Your task to perform on an android device: In the SoundCloud App , create a playlist named as Fun and add the first three songs from the suggestions to the playlist.
Image 0: 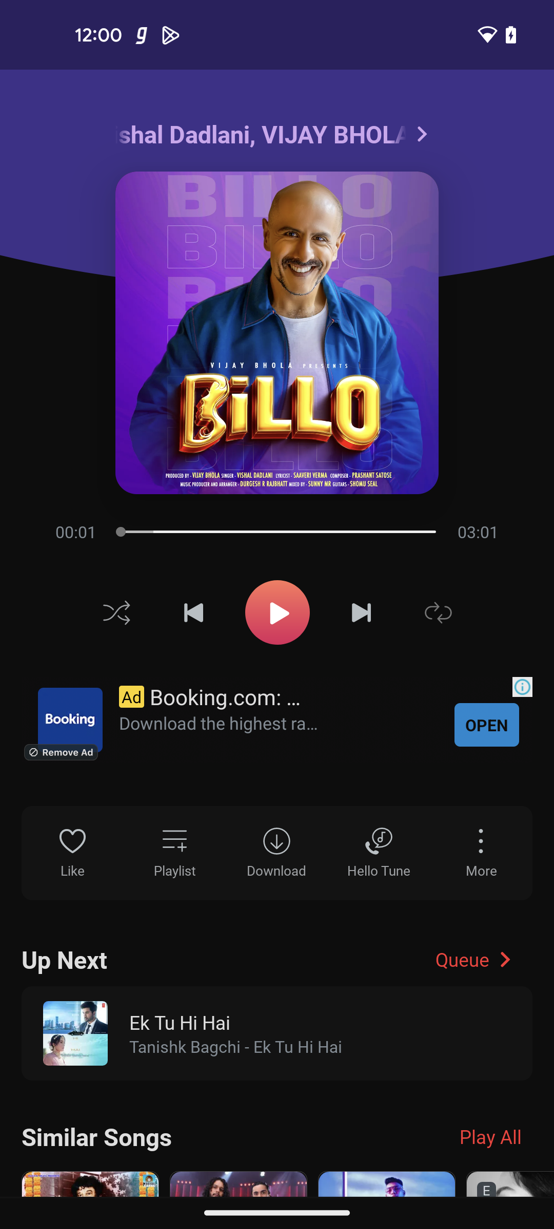
Open the SoundCloud app
Step 0: open app "SoundCloud"
Image 2: 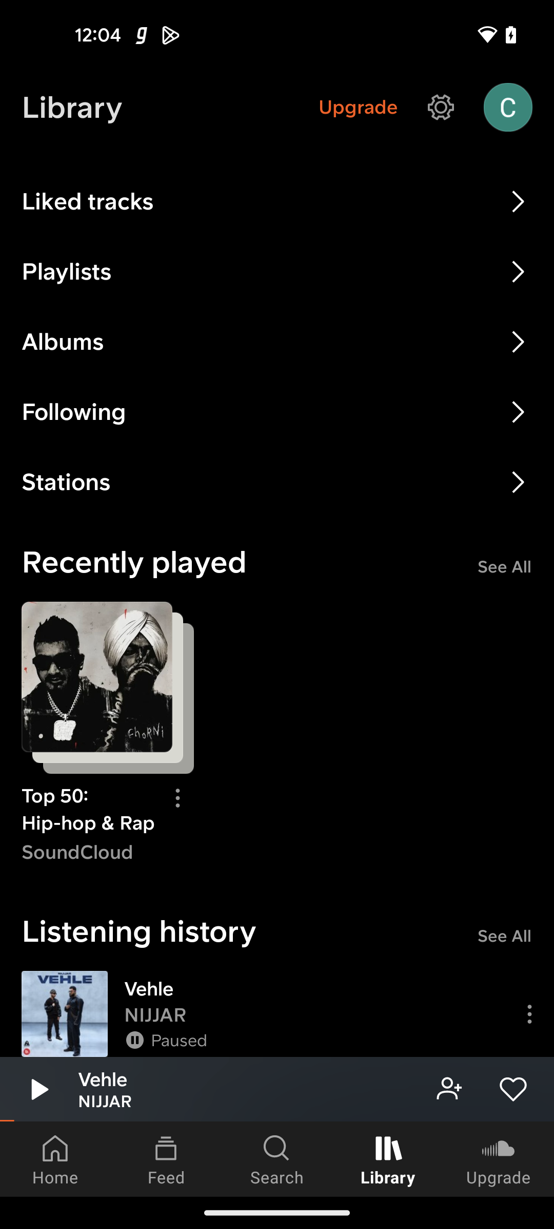
Click on Playlists option
Step 2: click (256, 271)
Image 3: 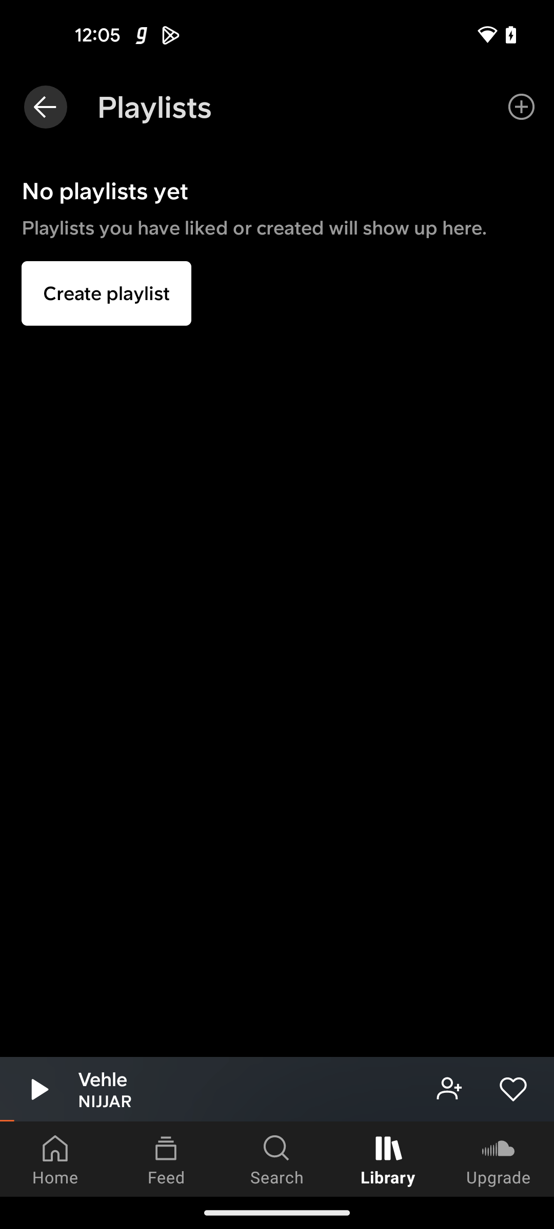
Click on Create playlist 
Step 3: click (106, 293)
Image 4: 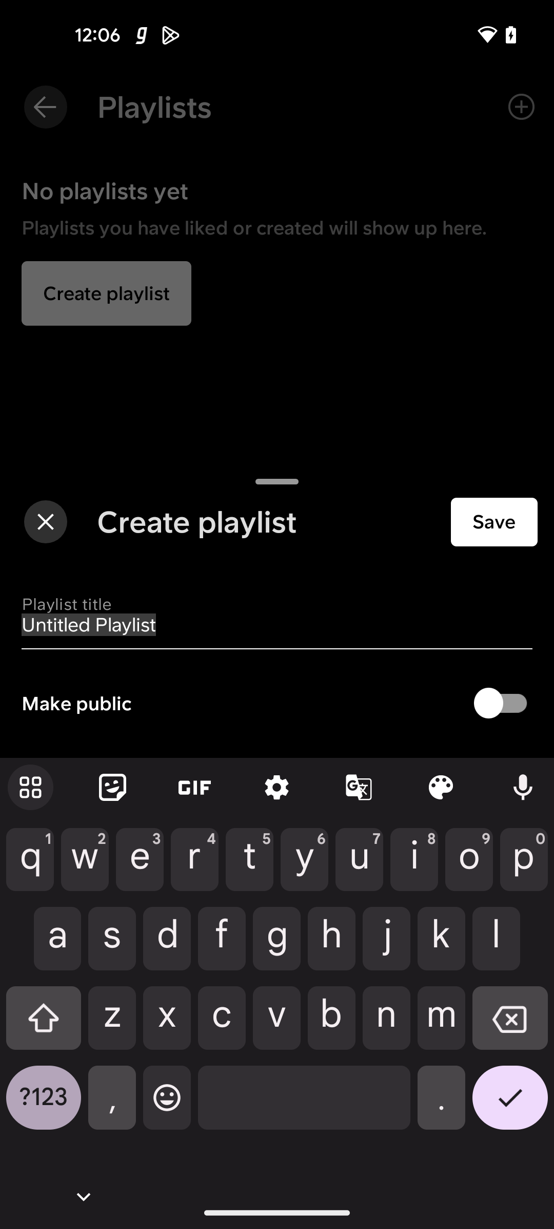
Click on the playlist title 
Step 4: click (277, 615)
Image 5: 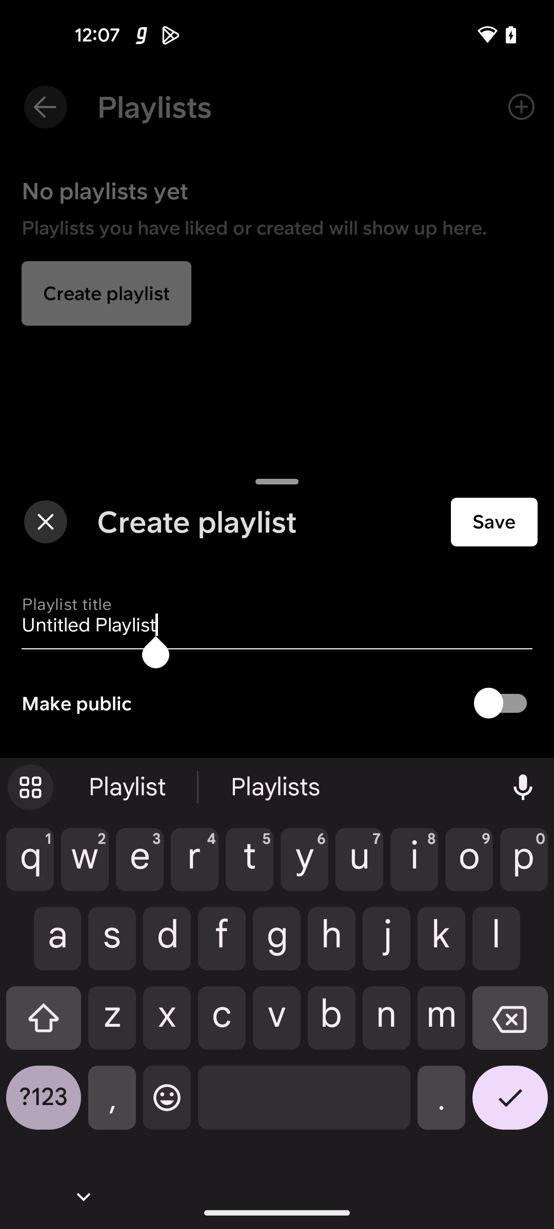
Enter name Fun
Step 5: type "Fun"
Image 6: 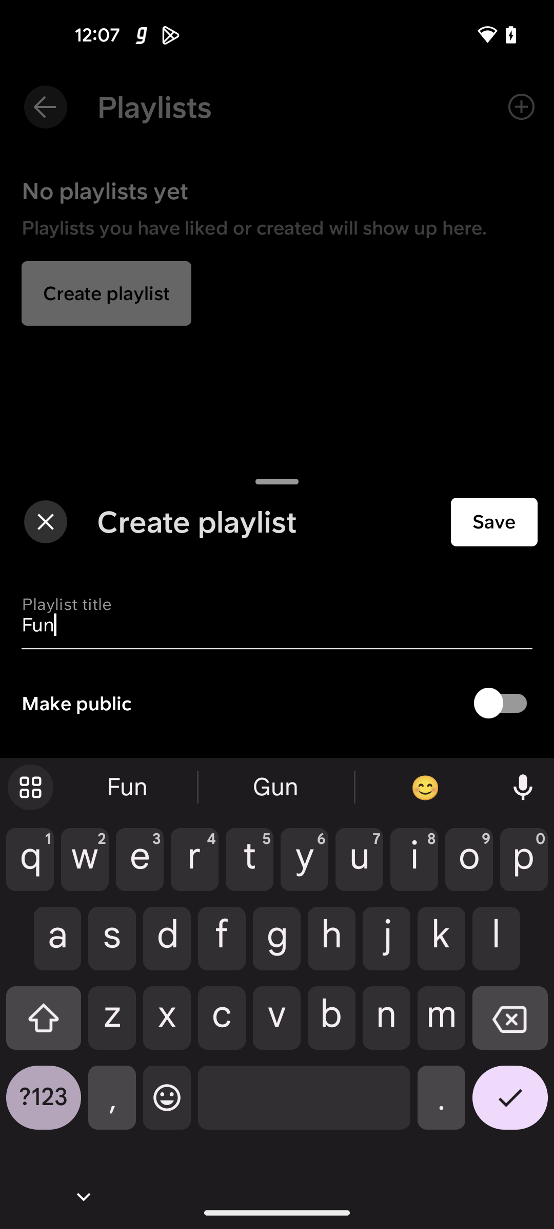
Click on Save button
Step 6: click (494, 522)
Image 7: 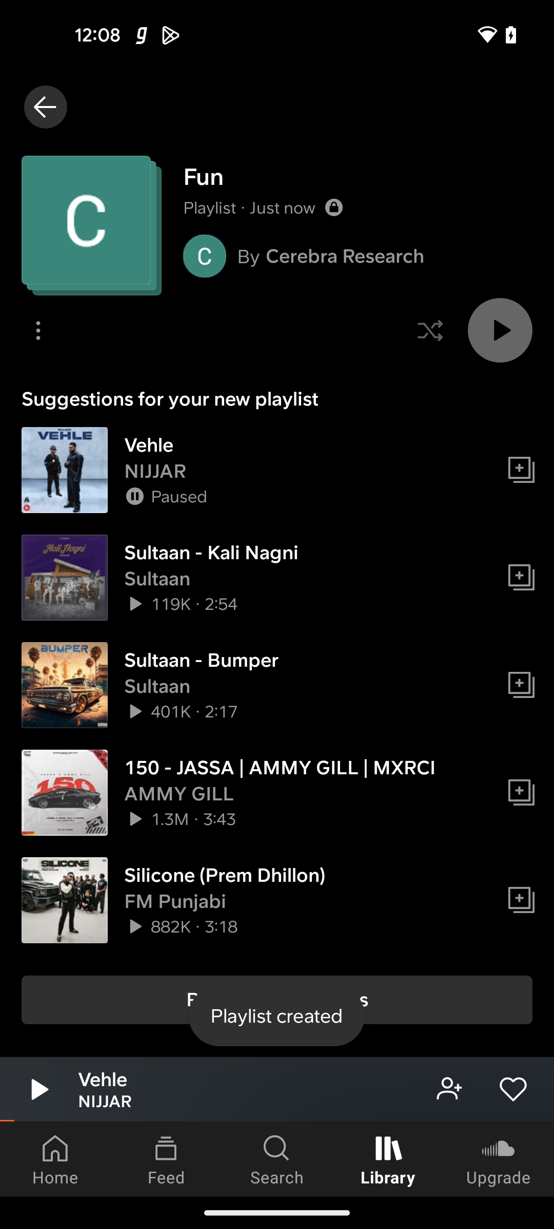
Add first three songs 
Step 7: click (521, 470)
Image 8: 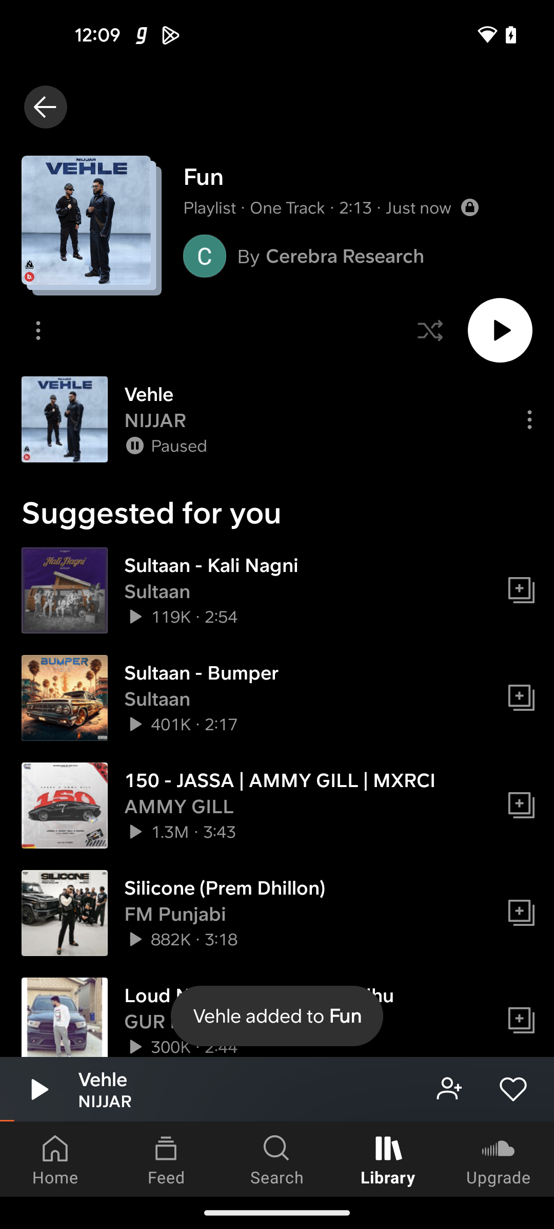
Add first three songs 
Step 8: click (521, 590)
Image 9: 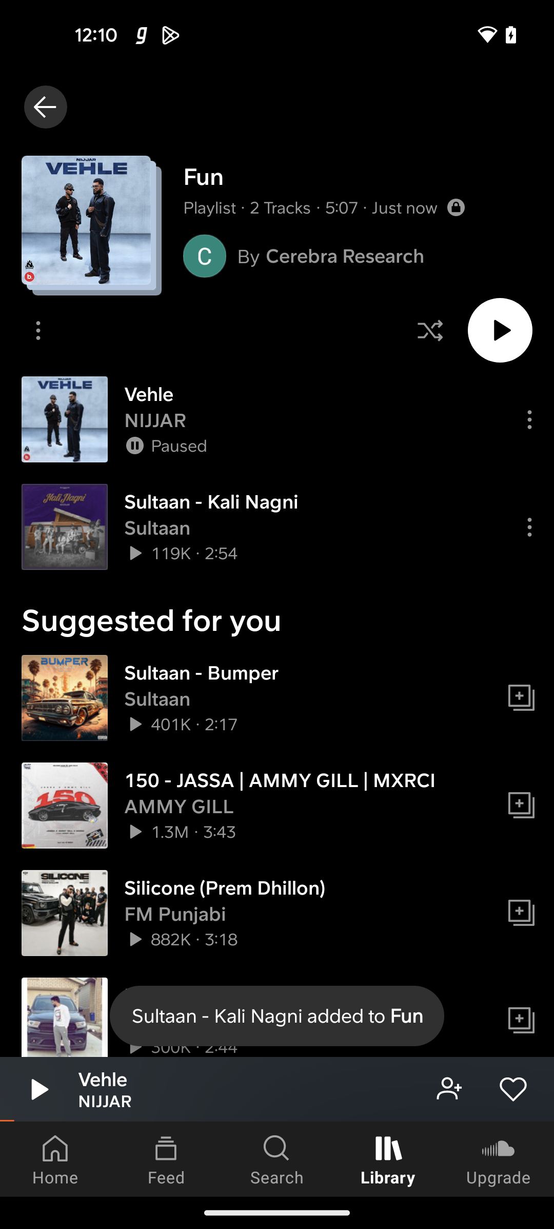
Add first three songs 
Step 9: click (521, 698)